Your task to perform on an android device: Open the Visit A City app, I want to create a plan named Trip to Florence so therefore I need to Find Hotels in Florence from Jan. 24, 2024 to Jan. 29, 2024 for 1 Adult.
Image 0: 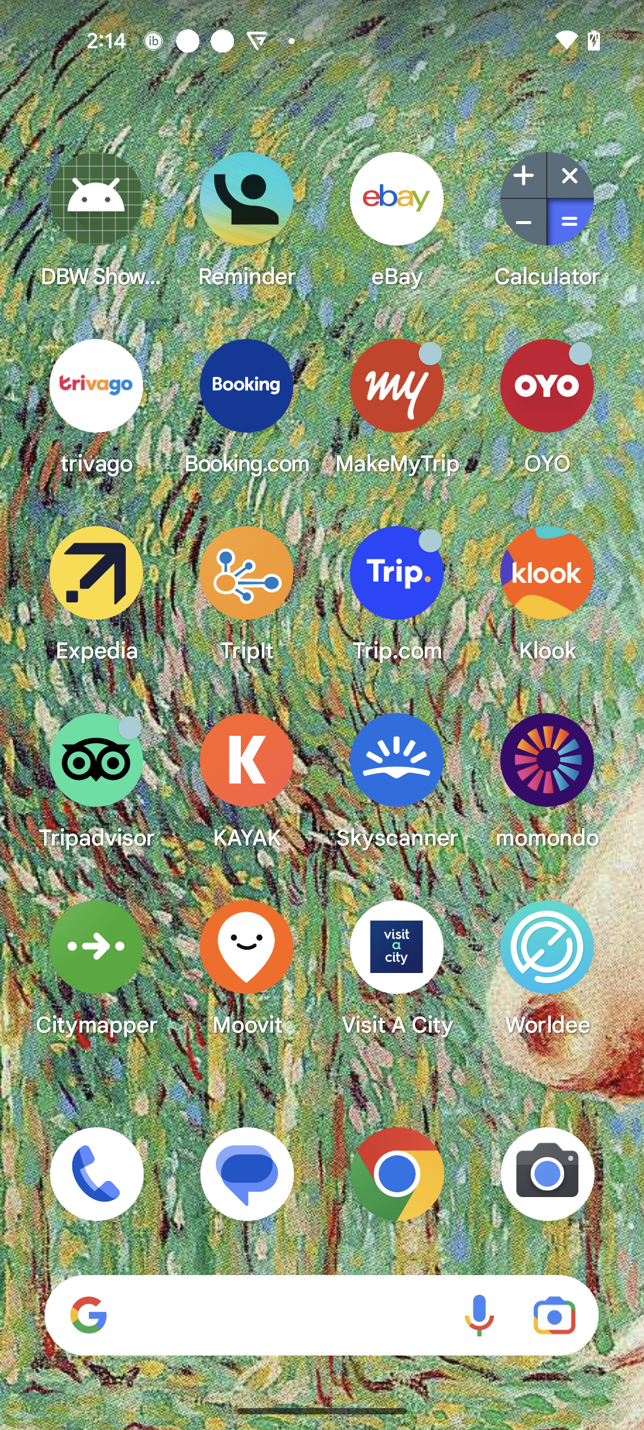
Open the Visit A City app
Step 0: open app "Visit A City"
Image 1: 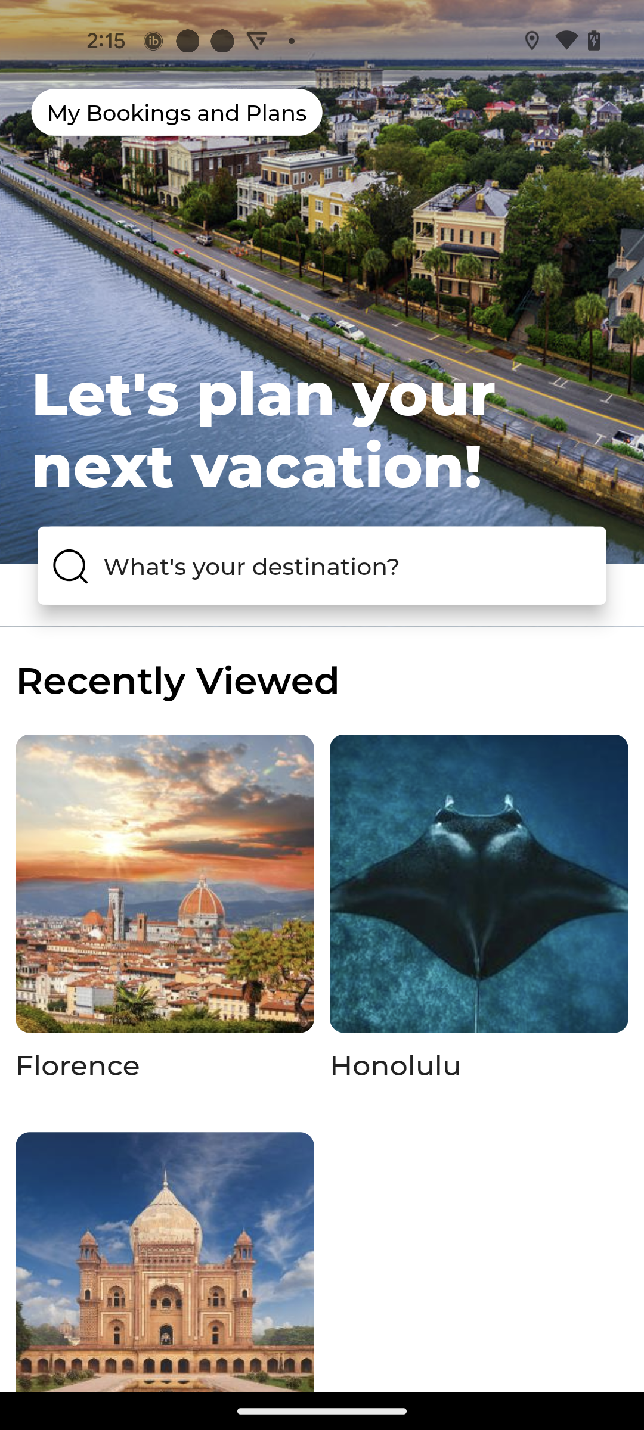
Click on the Florence option in Recently Viewed
Step 1: click (165, 933)
Image 3: 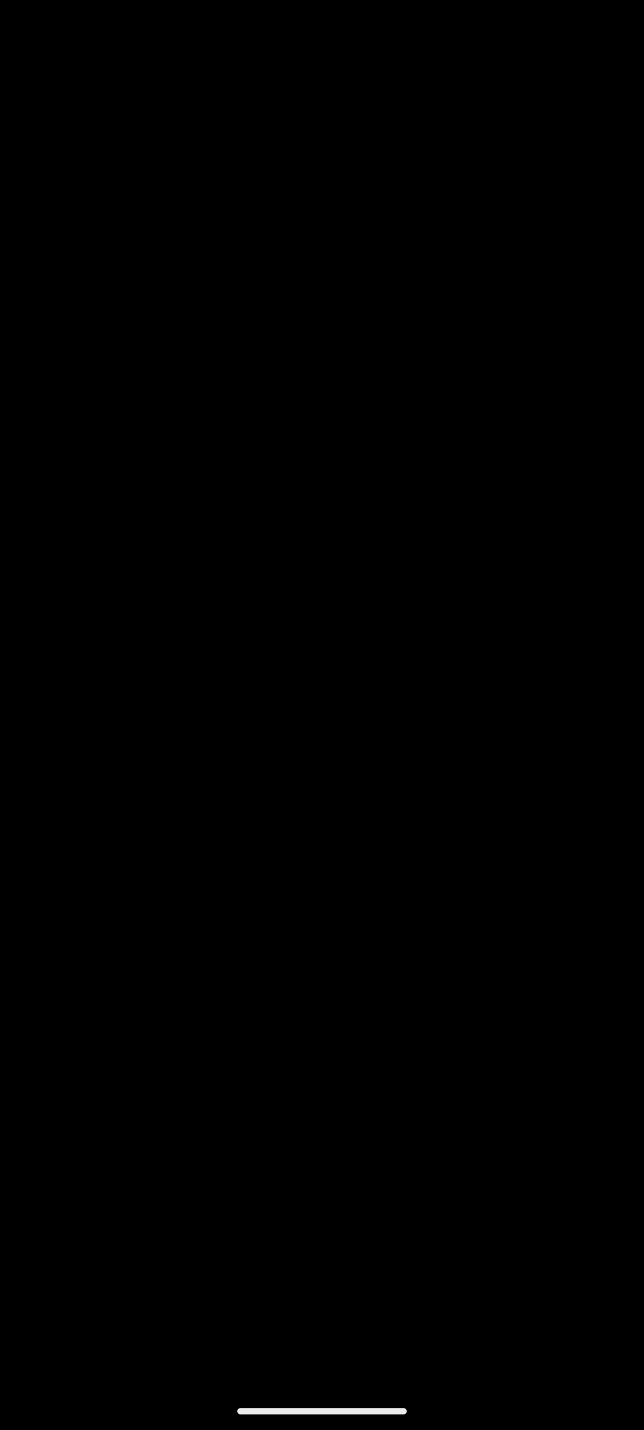
Click on the Hotels option
Step 3: wait
Image 4: 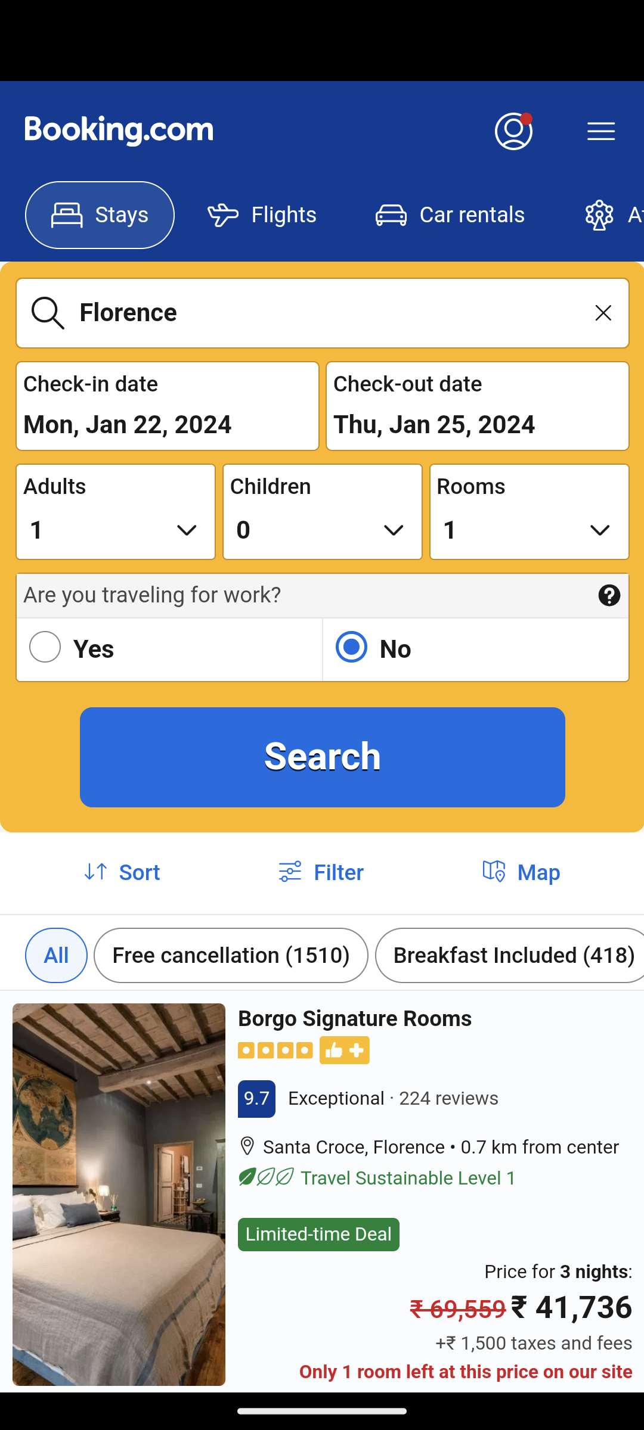
Click on the Check-out date section
Step 4: click (478, 406)
Image 5: 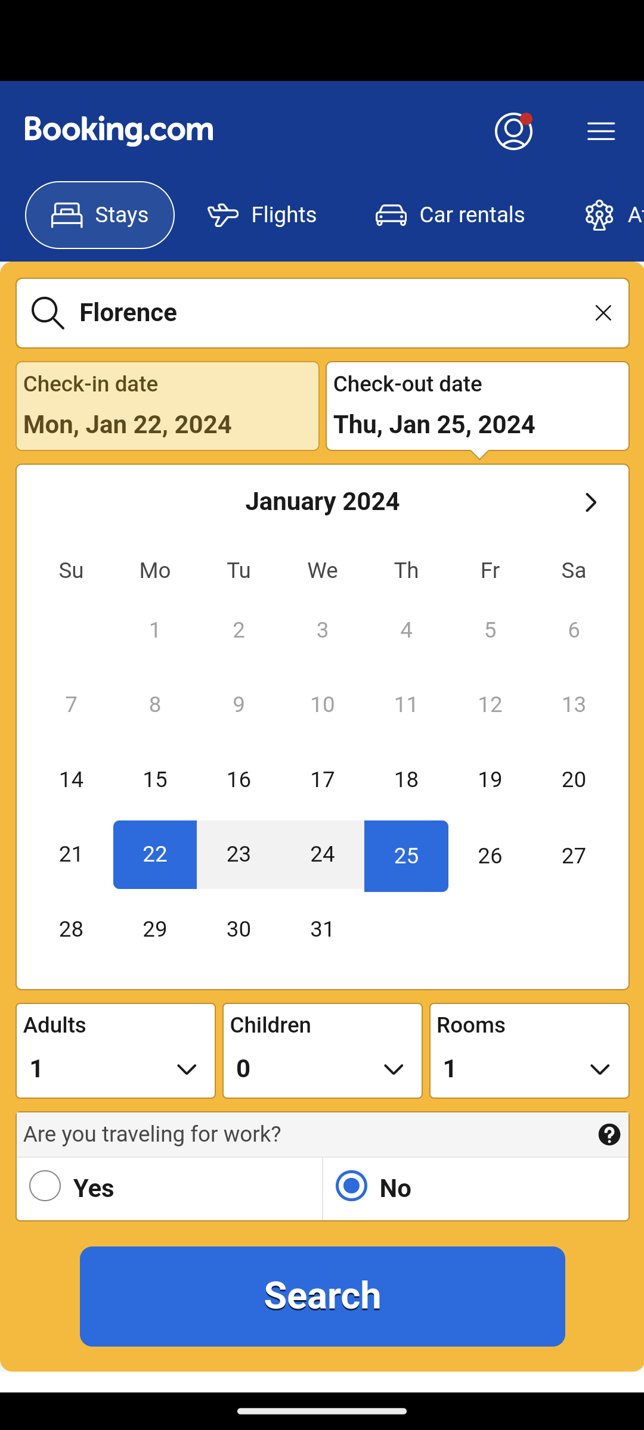
Select the Check-out date Jan. 29, 2024
Step 5: click (156, 929)
Image 6: 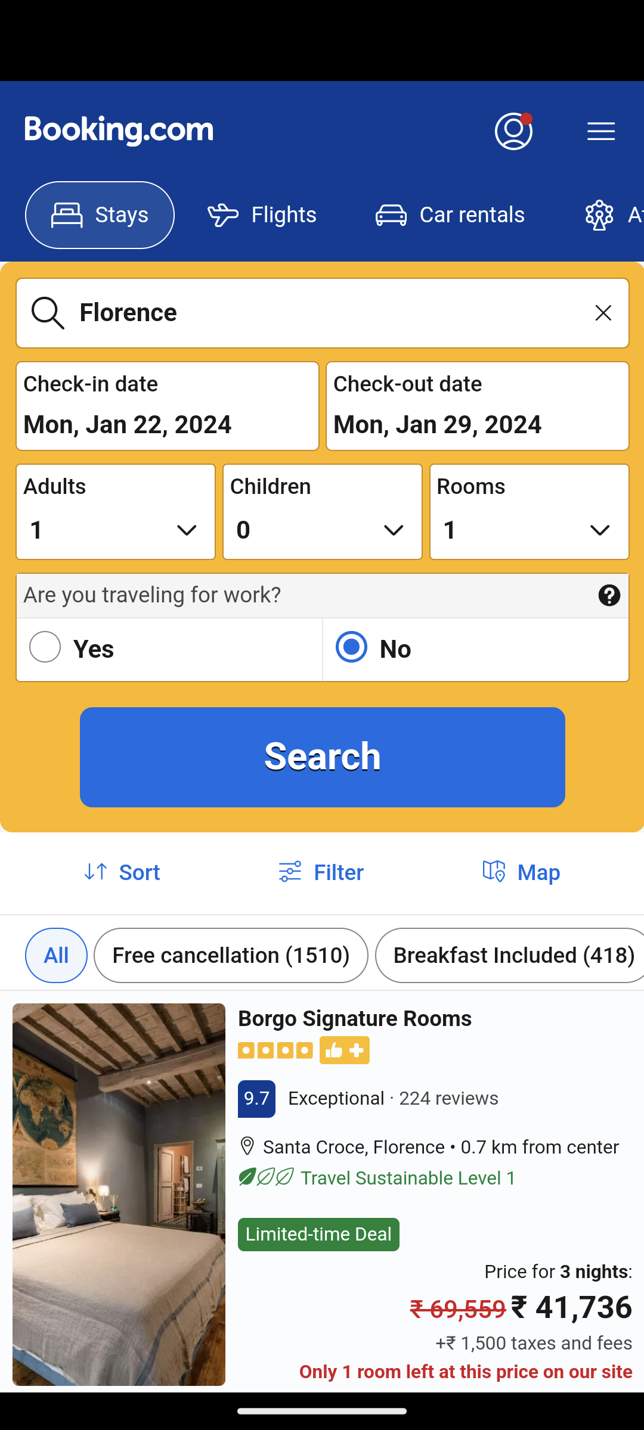
Click on the Check-in date section
Step 6: click (167, 406)
Image 7: 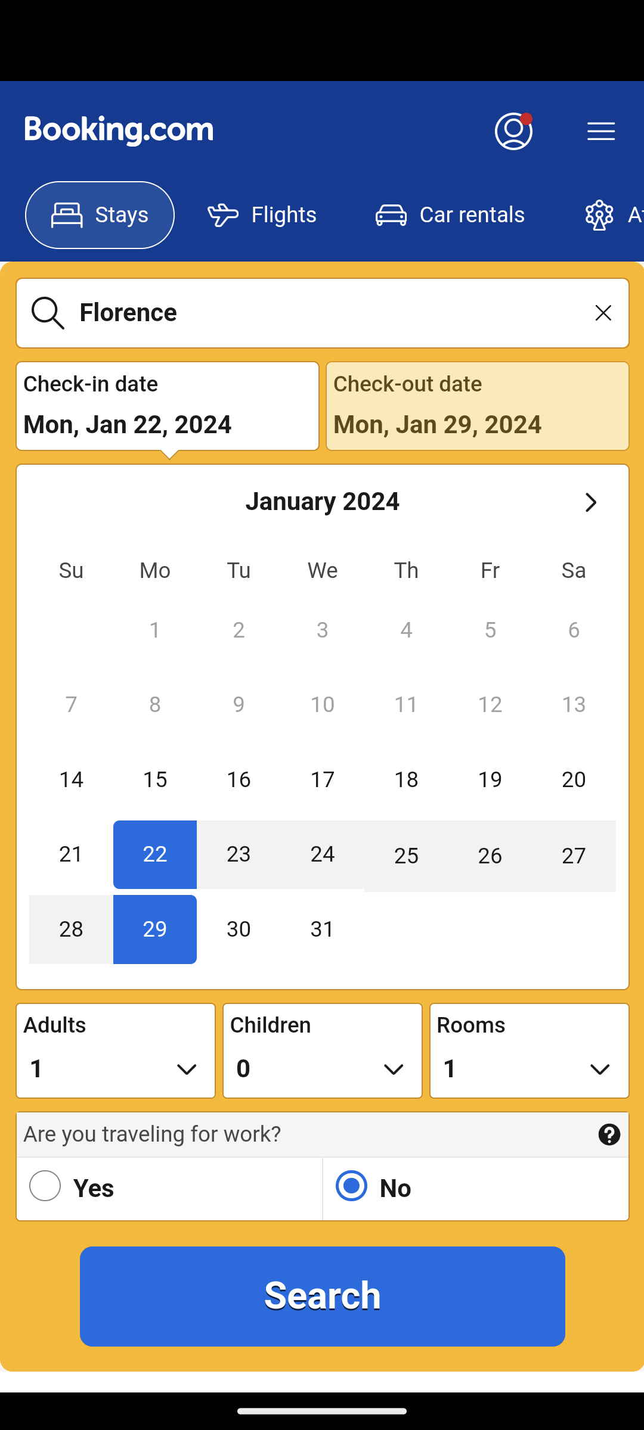
Select the date Jan. 24, 2024
Step 7: click (323, 854)
Image 8: 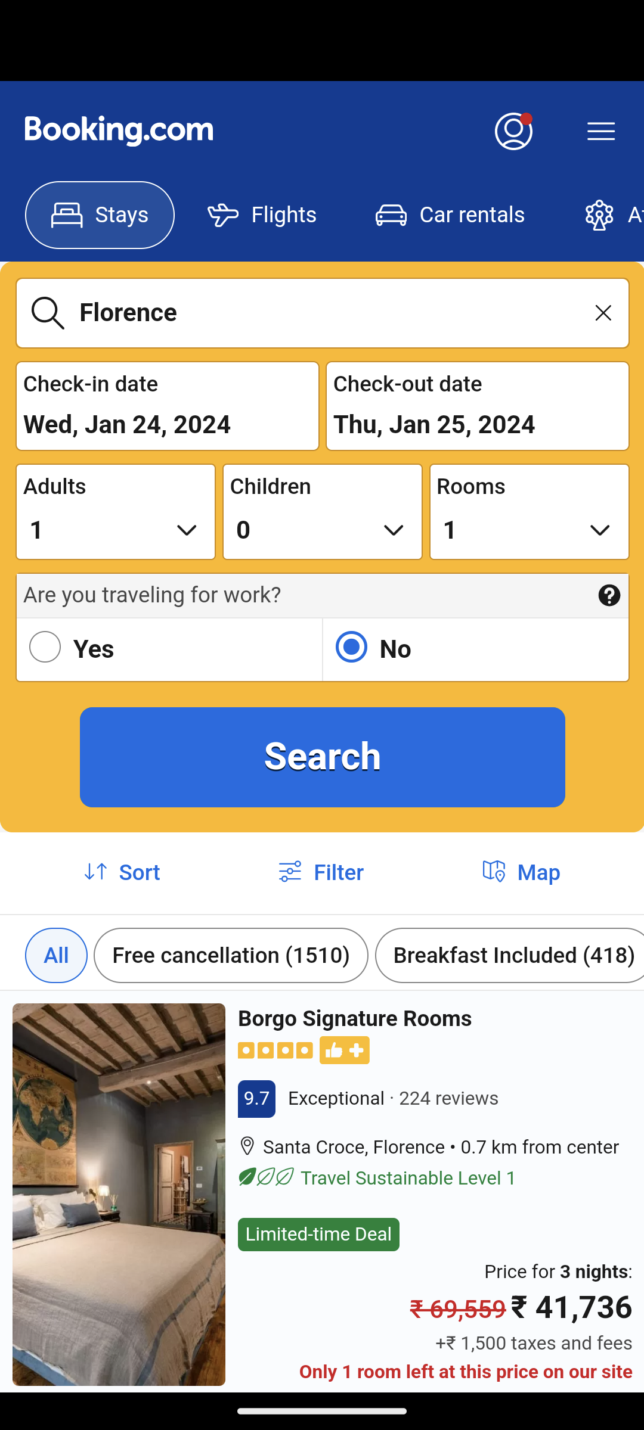
Select the date Jan. 24, 2024
Step 8: wait
Image 9: 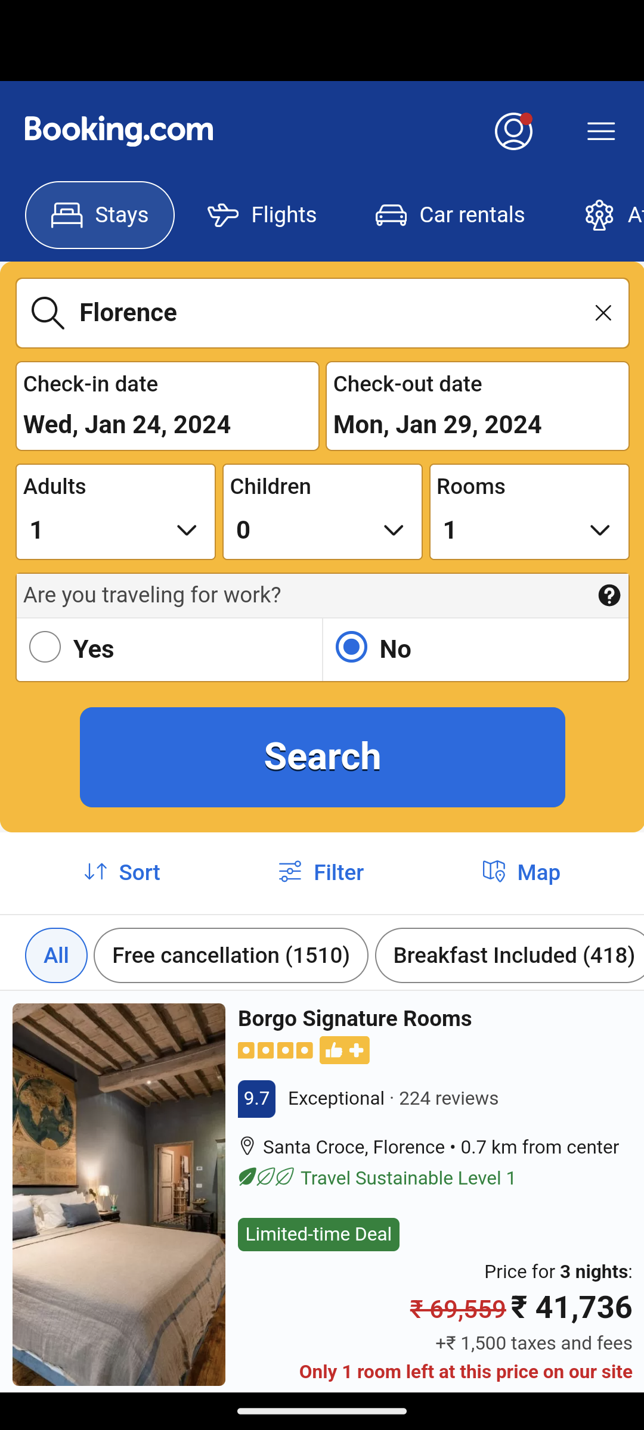
Click on the Search button
Step 9: click (323, 757)
Image 10: 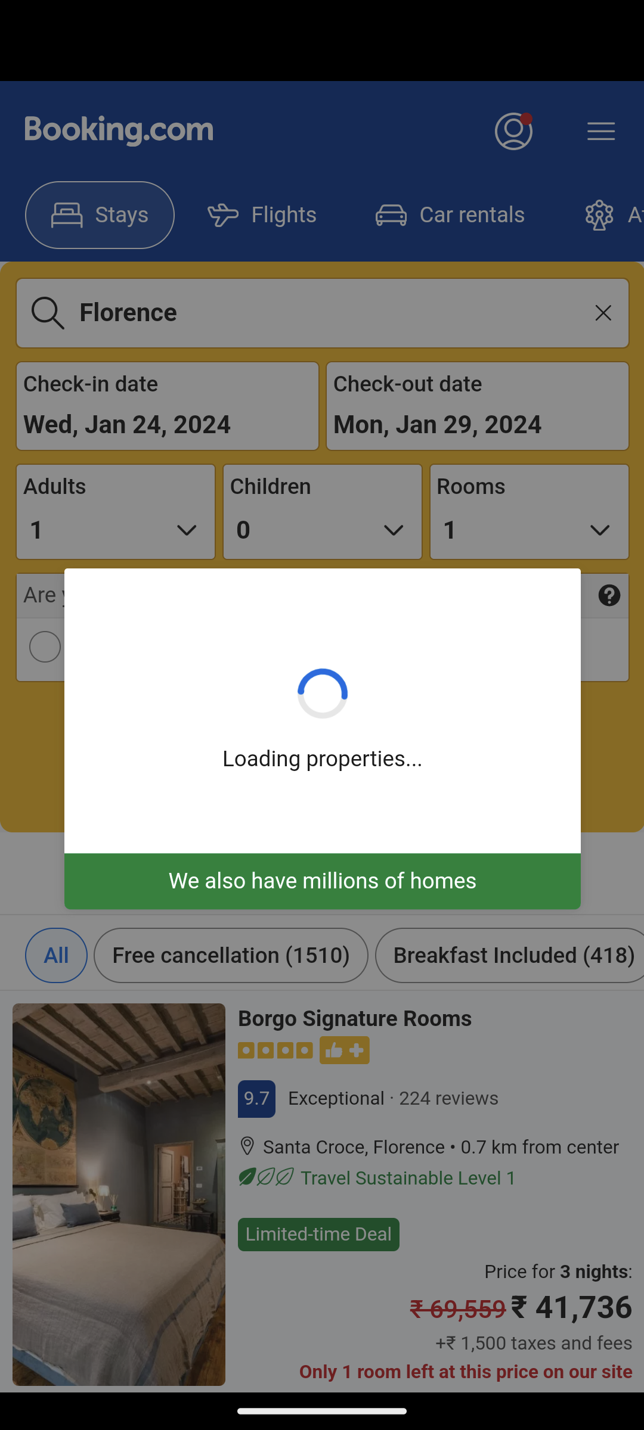
Click on the Search button
Step 10: wait
Image 11: 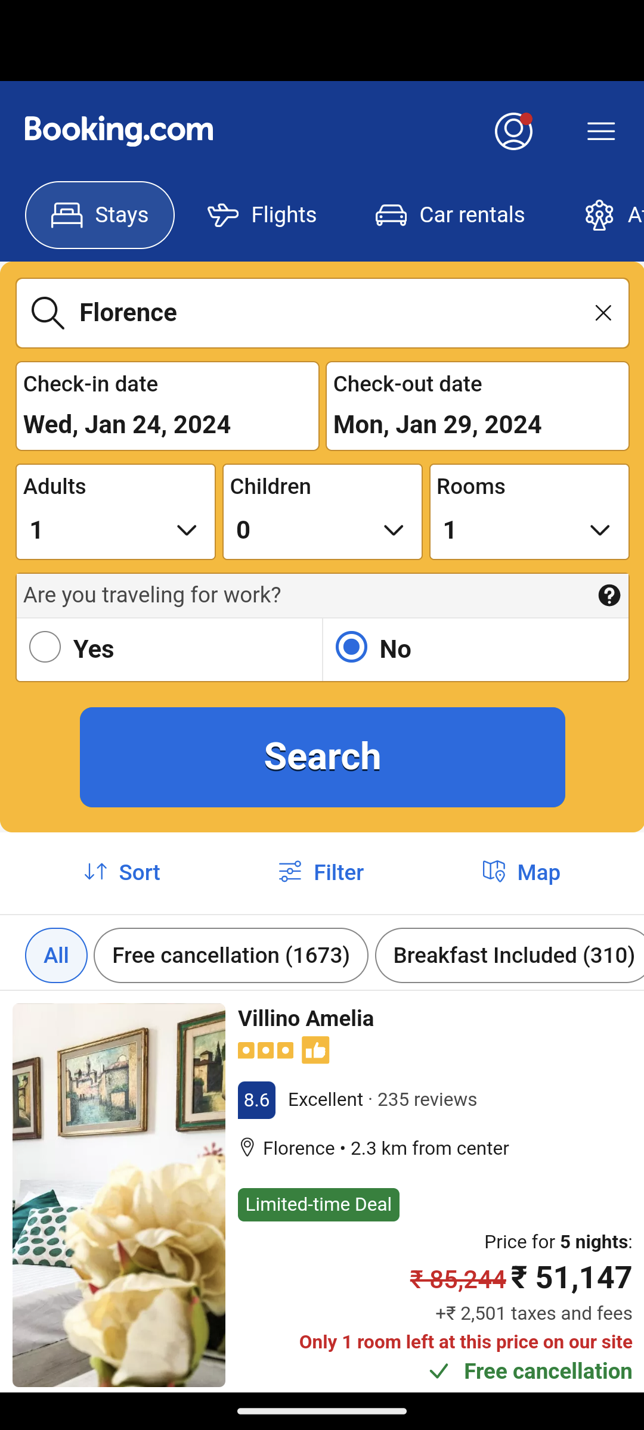
Swipe up to view more hotels
Step 11: scroll down
Image 12: 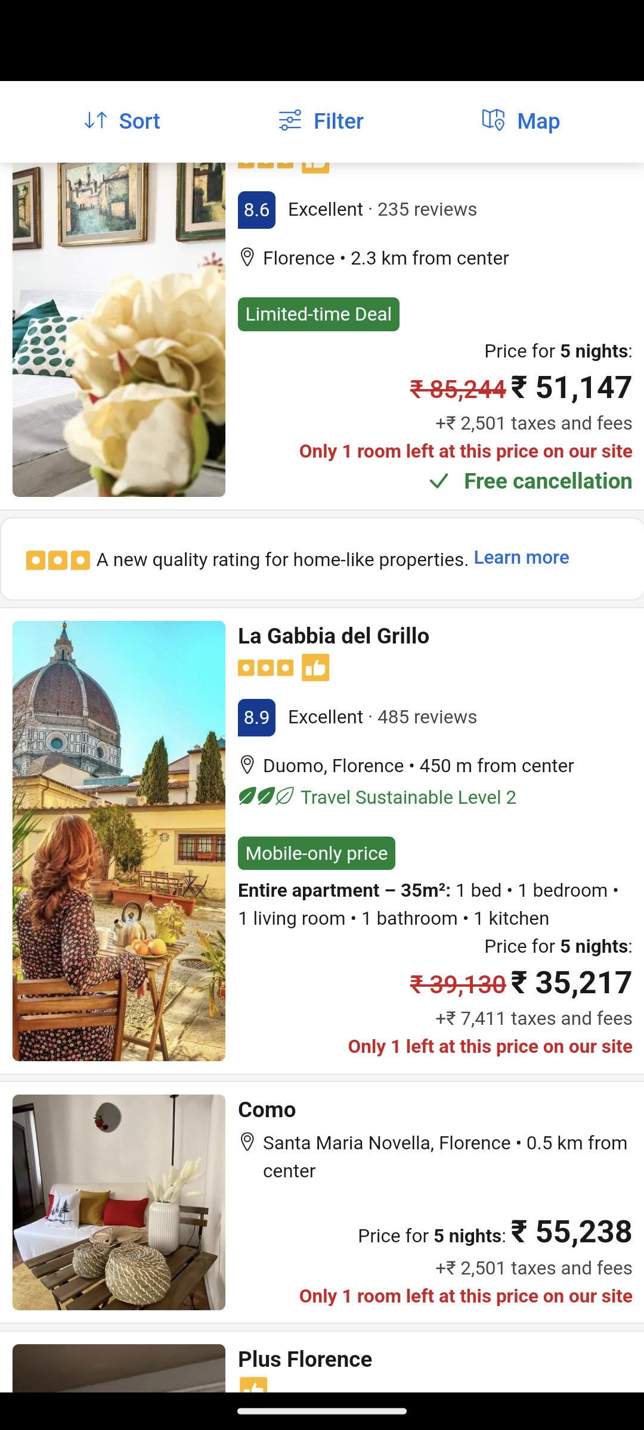
Swipe up to view more hotels
Step 12: scroll down